Your task to perform on an android device: I will share the weather update with my son Evan Kramer at his email address, evankramer@gmail.com, on the Weather and Radar app.
Image 0: 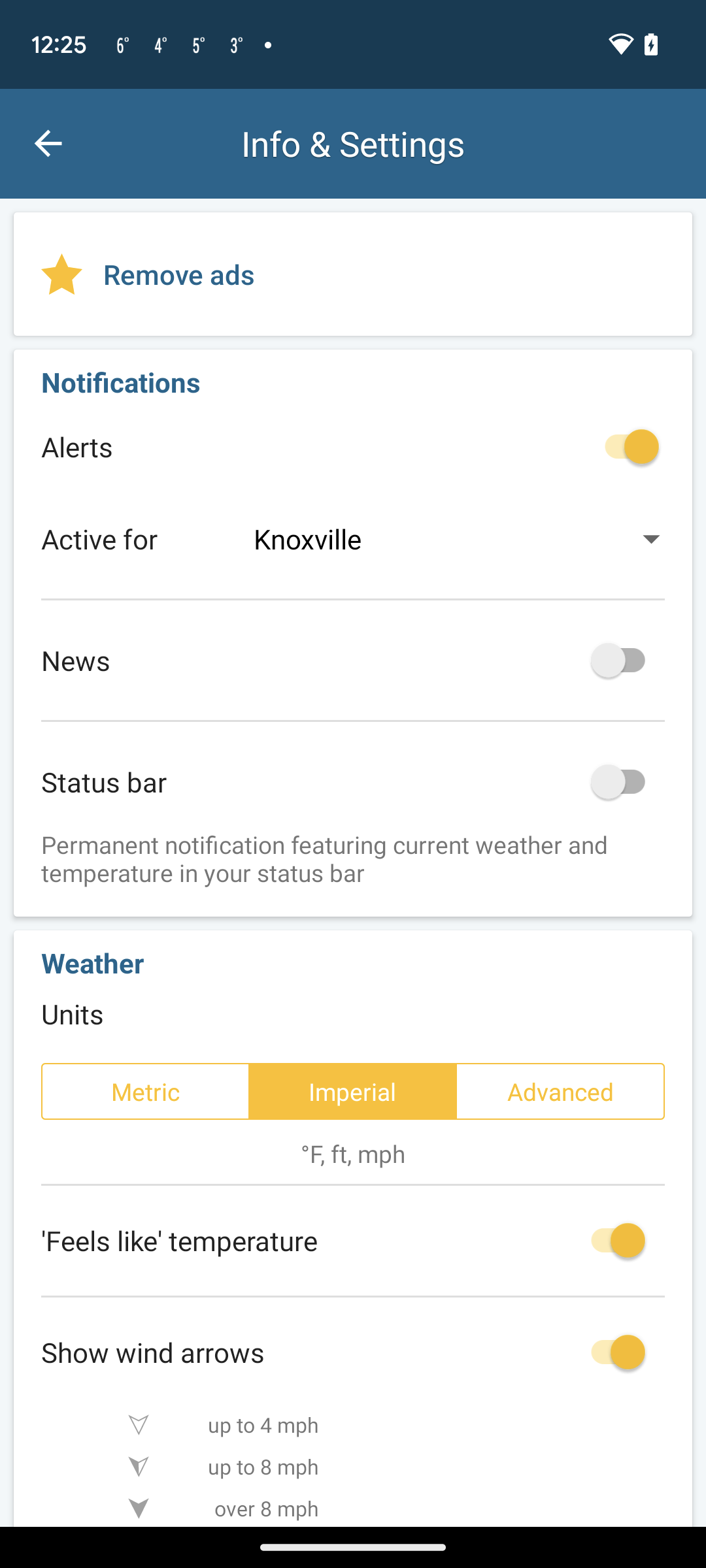
Go back
Step 0: press back button
Image 1: 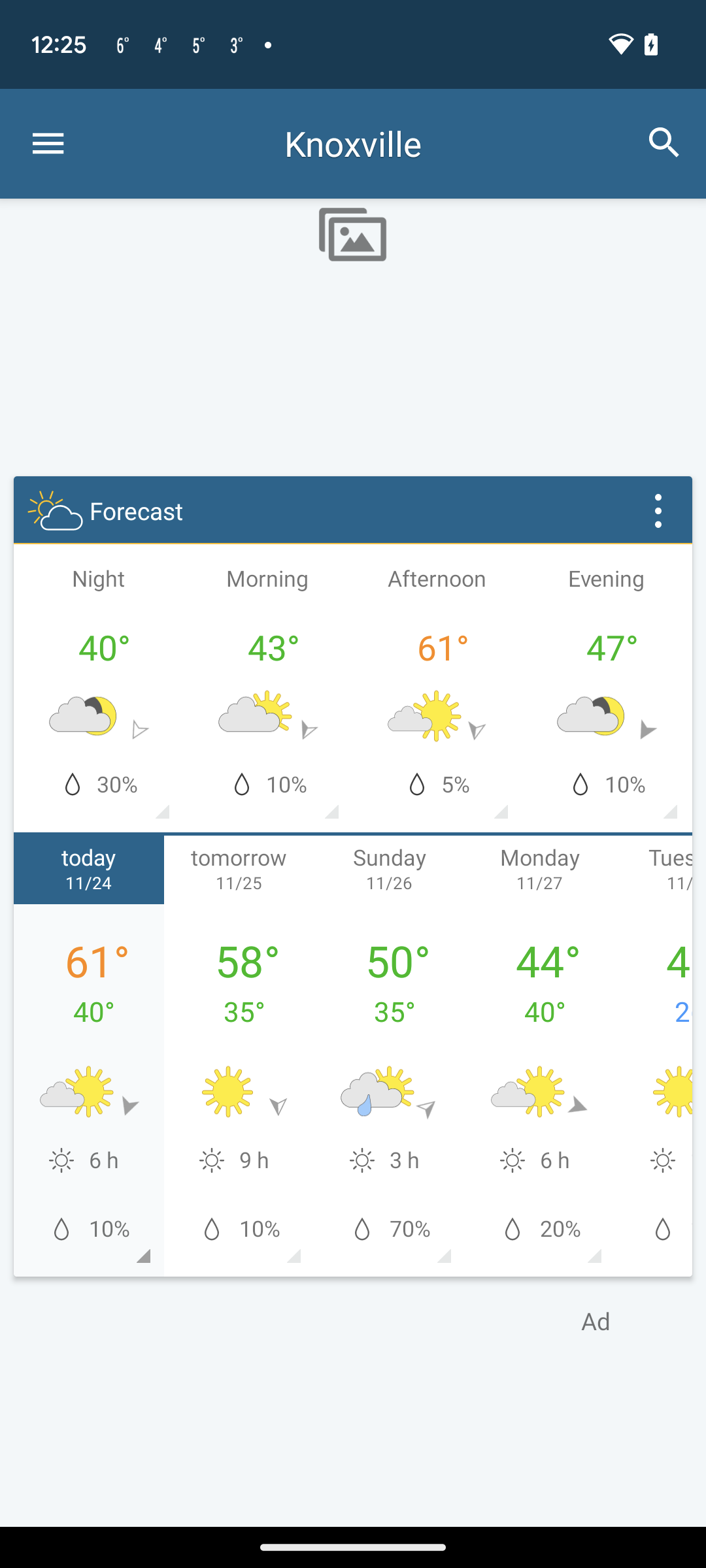
Click on the toggle option
Step 1: click (654, 507)
Image 2: 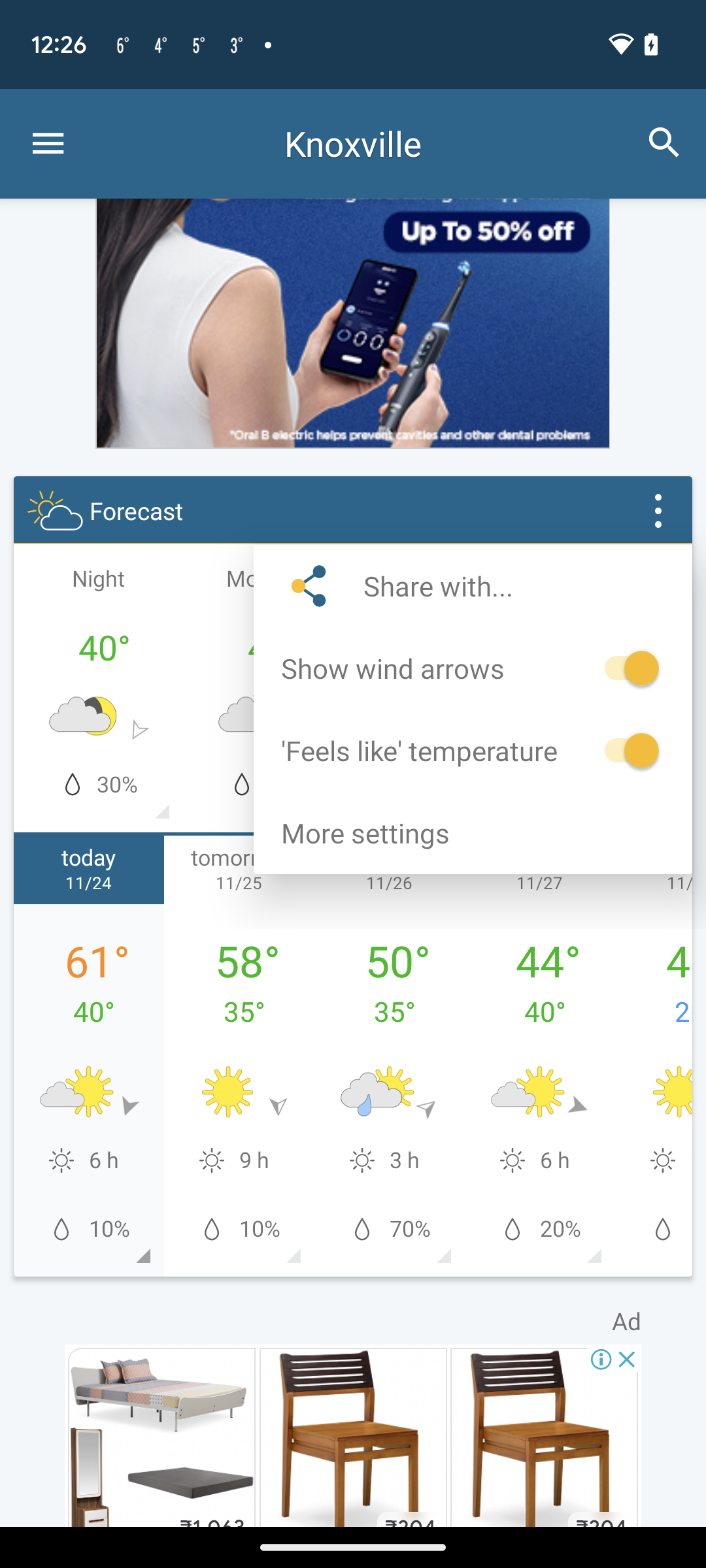
Click on share with
Step 2: click (473, 586)
Image 3: 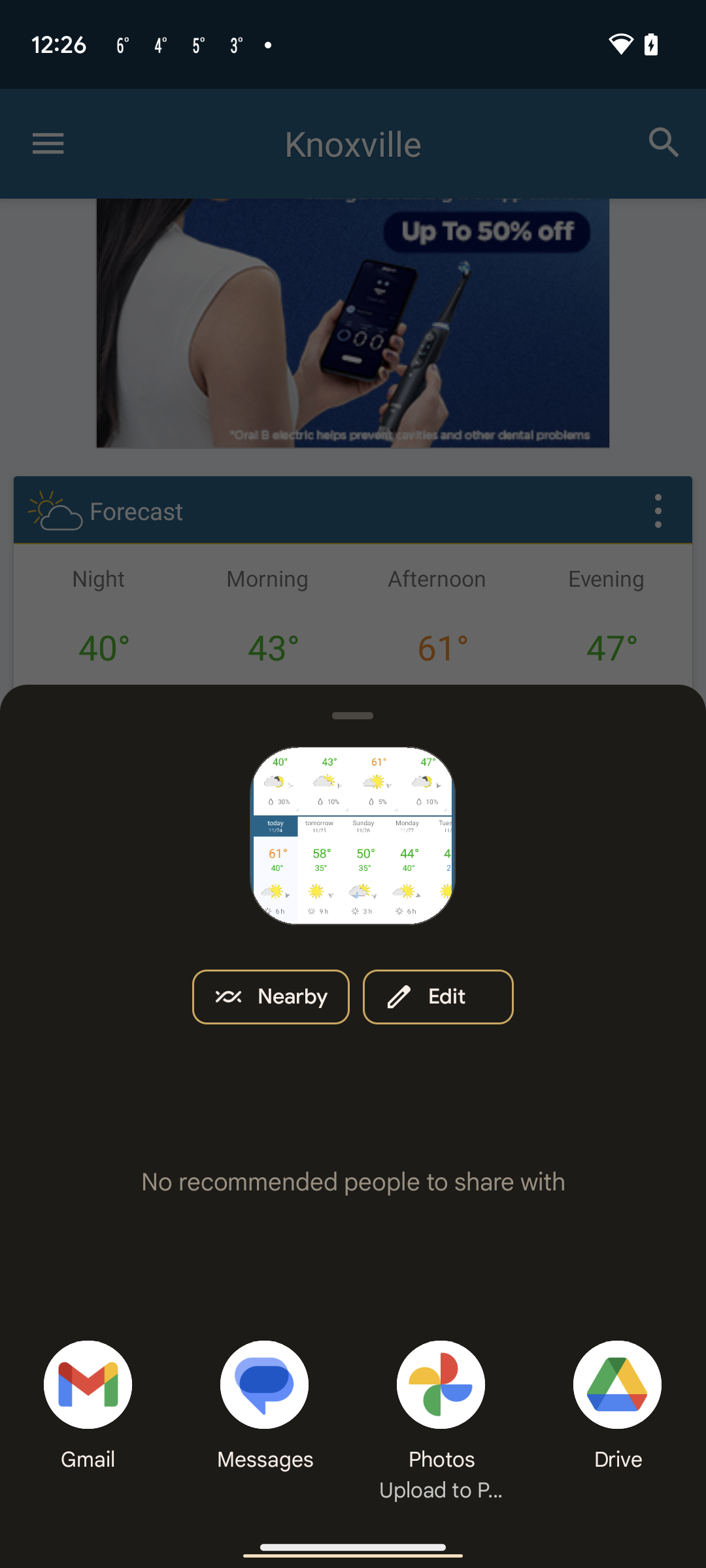
Click on gmail
Step 3: click (81, 1378)
Image 4: 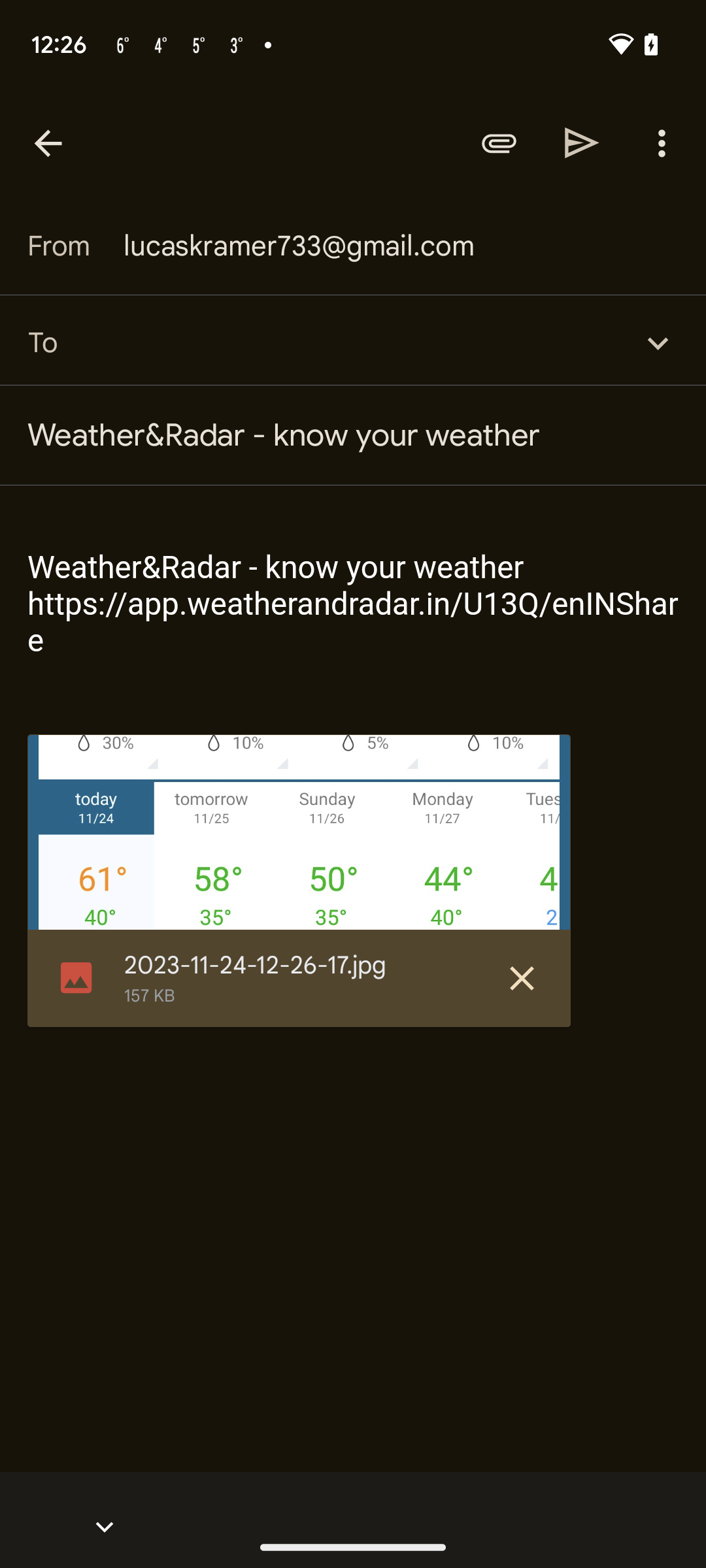
Type evankramer@gmail.com
Step 4: type "evankramer@gmail.com"
Image 5: 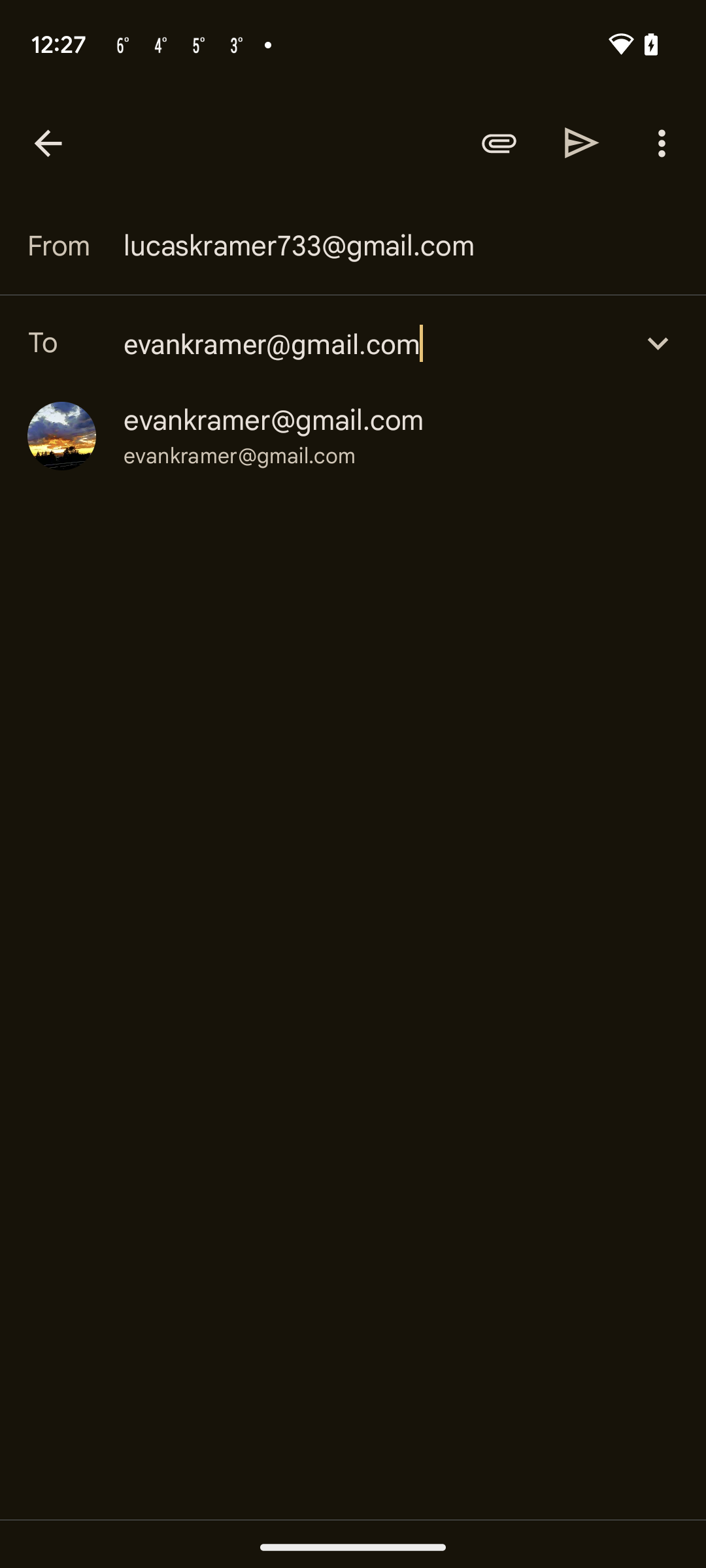
Select Evan kramer
Step 5: click (273, 420)
Image 6: 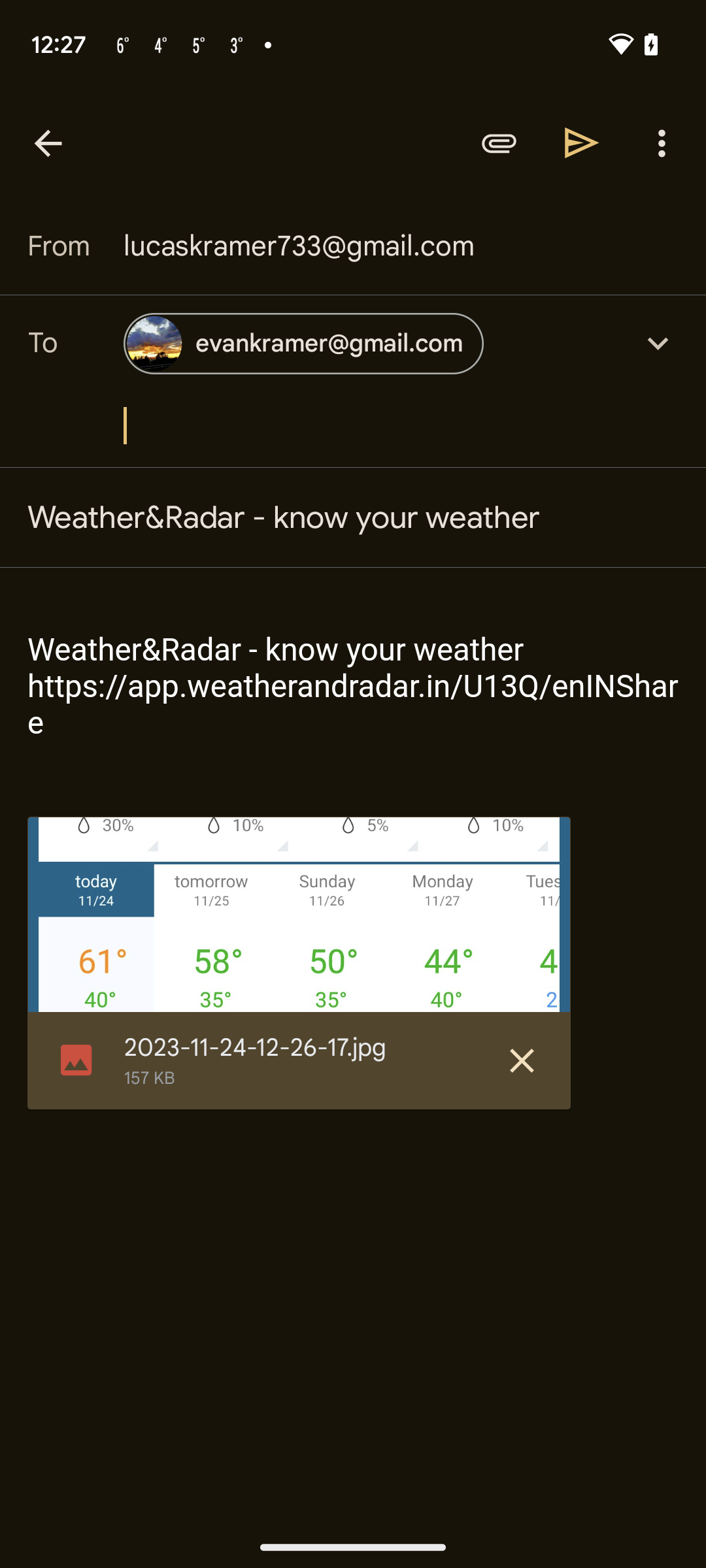
Click on sent
Step 6: click (582, 142)